Your task to perform on an android device: I wish to share the Adobe PDF Doc with Janedbwpersonatest@gmail.com since she also wants some assistance.
Image 1: 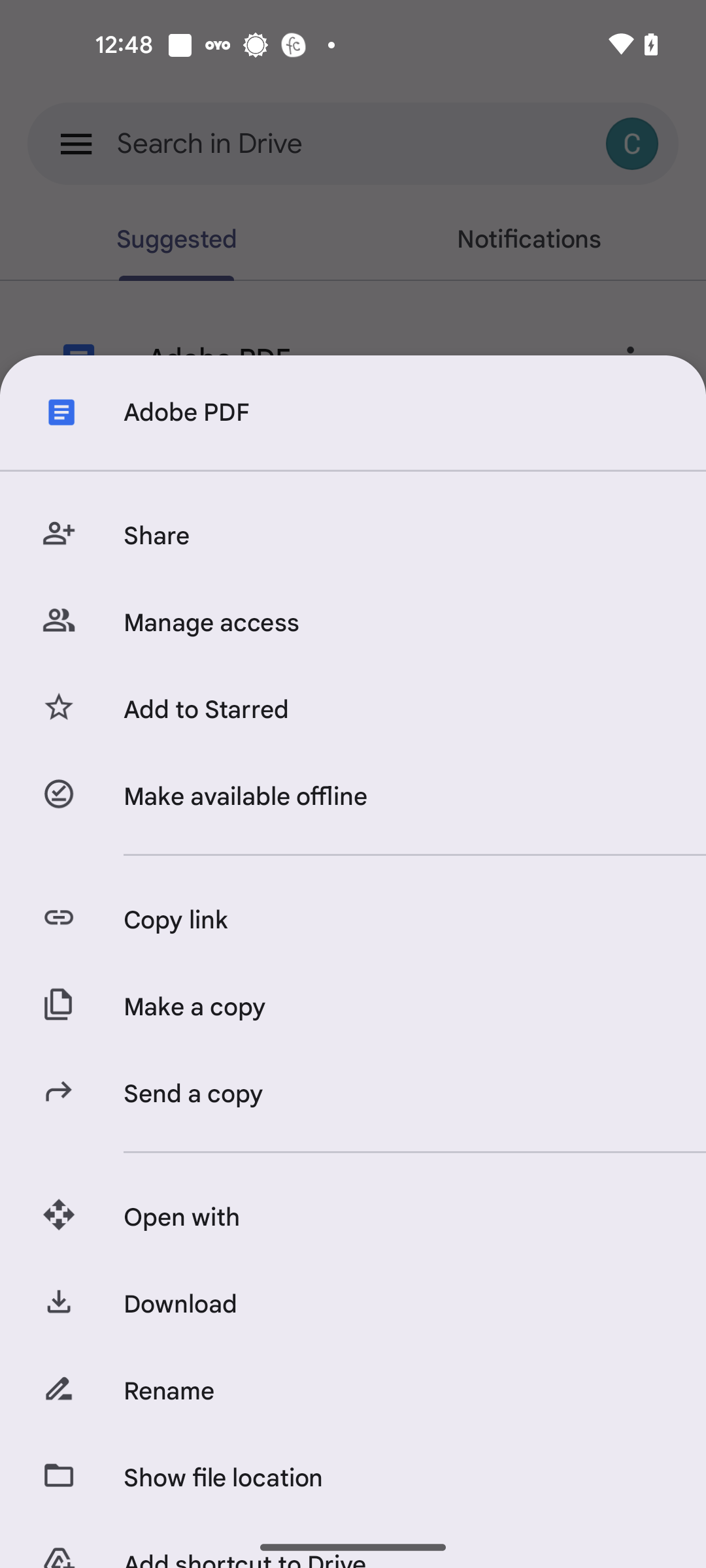
Click on the share option
Step 1: click (394, 536)
Image 2: 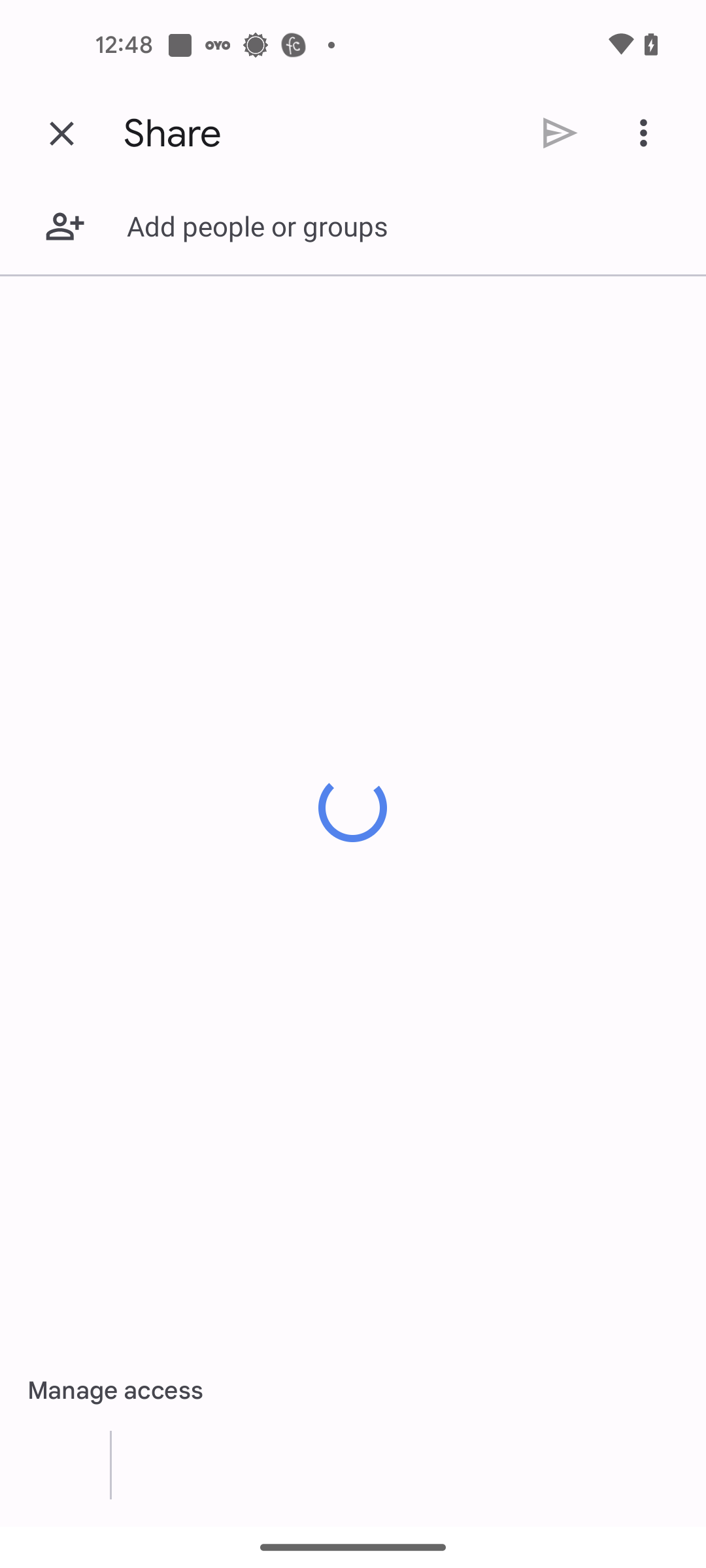
Search for email id Janedbwpersonatest@gmail.com
Step 2: wait
Image 3: 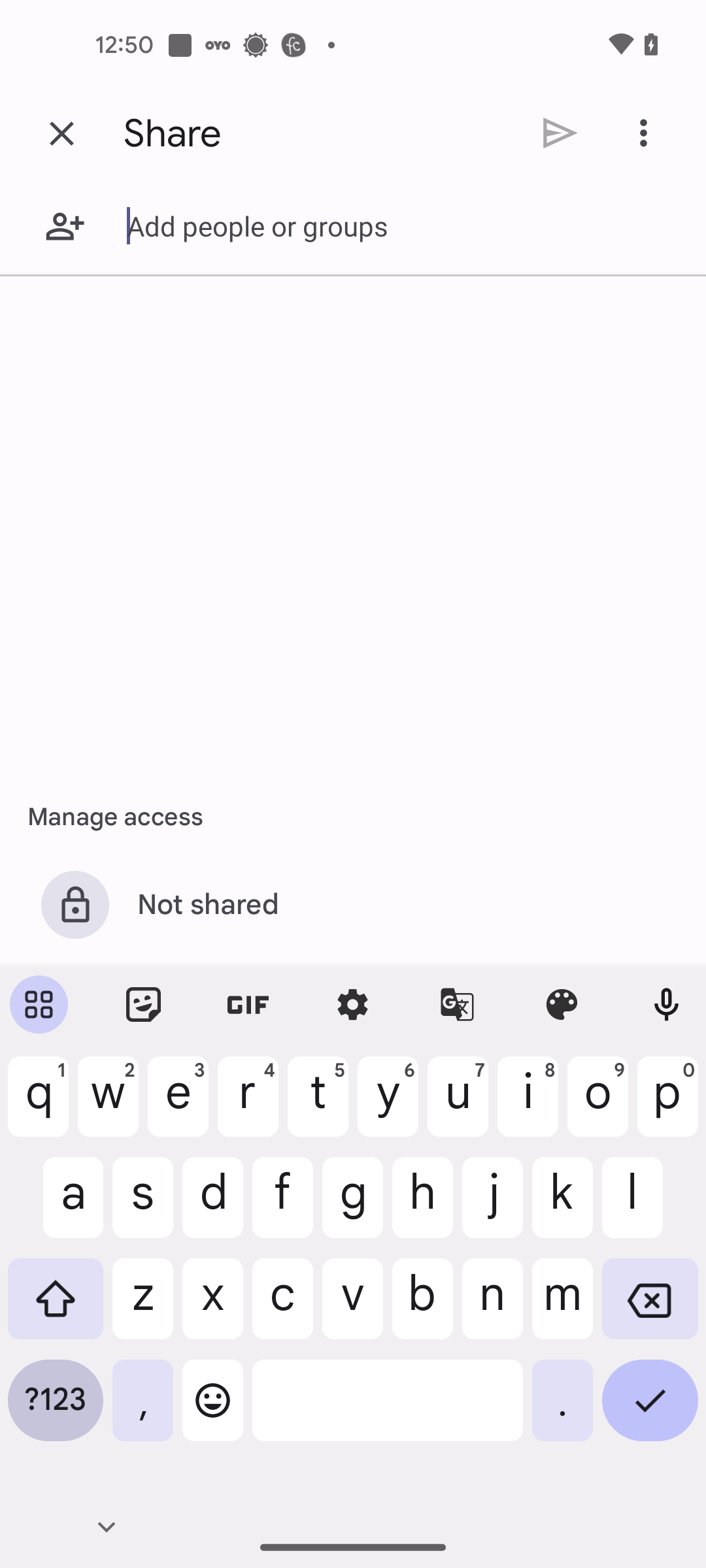
Search for email id Janedbwpersonatest@gmail.com
Step 3: type "Janedbwpersonatest@gmail.com"
Image 4: 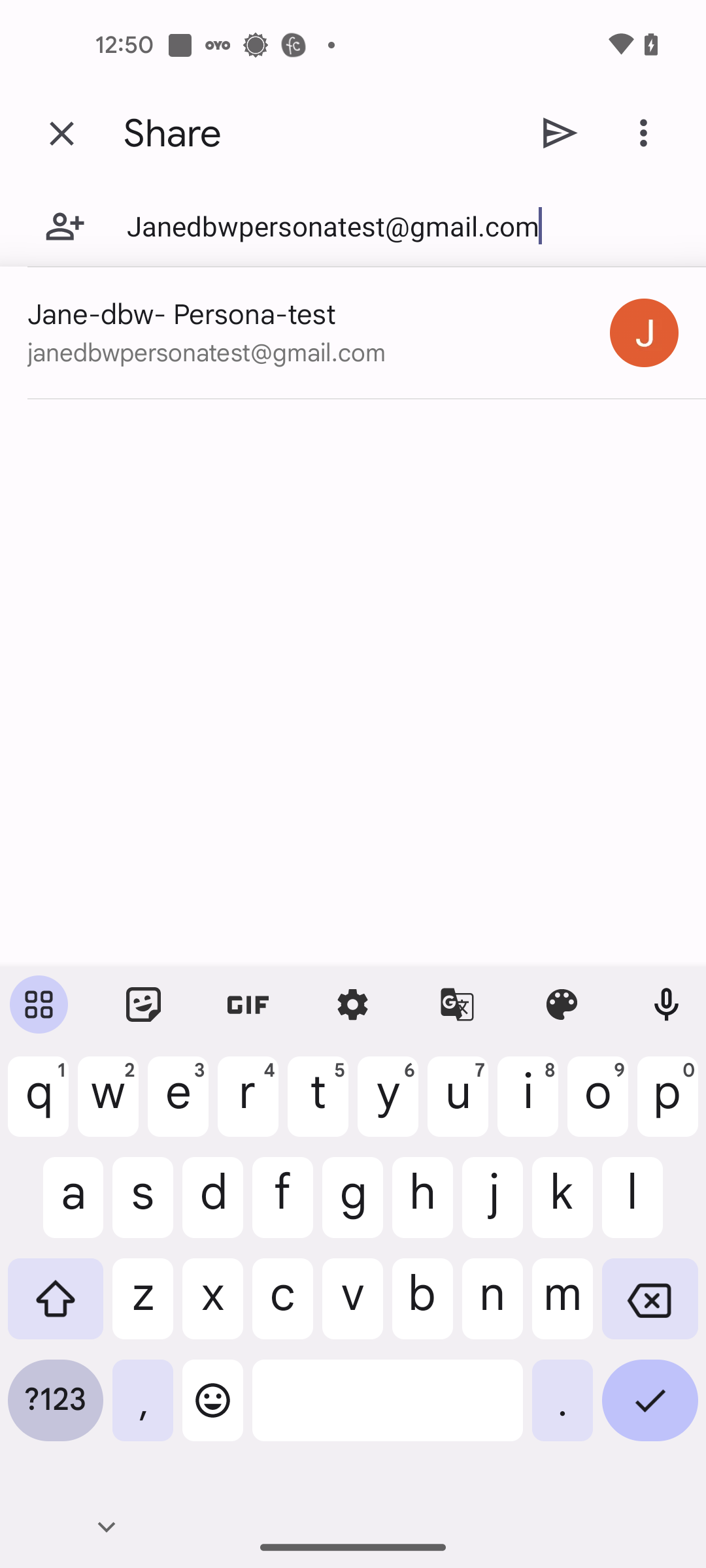
Select the suggested email id Janedbwpersonatest@gmail.com
Step 4: click (308, 315)
Image 5: 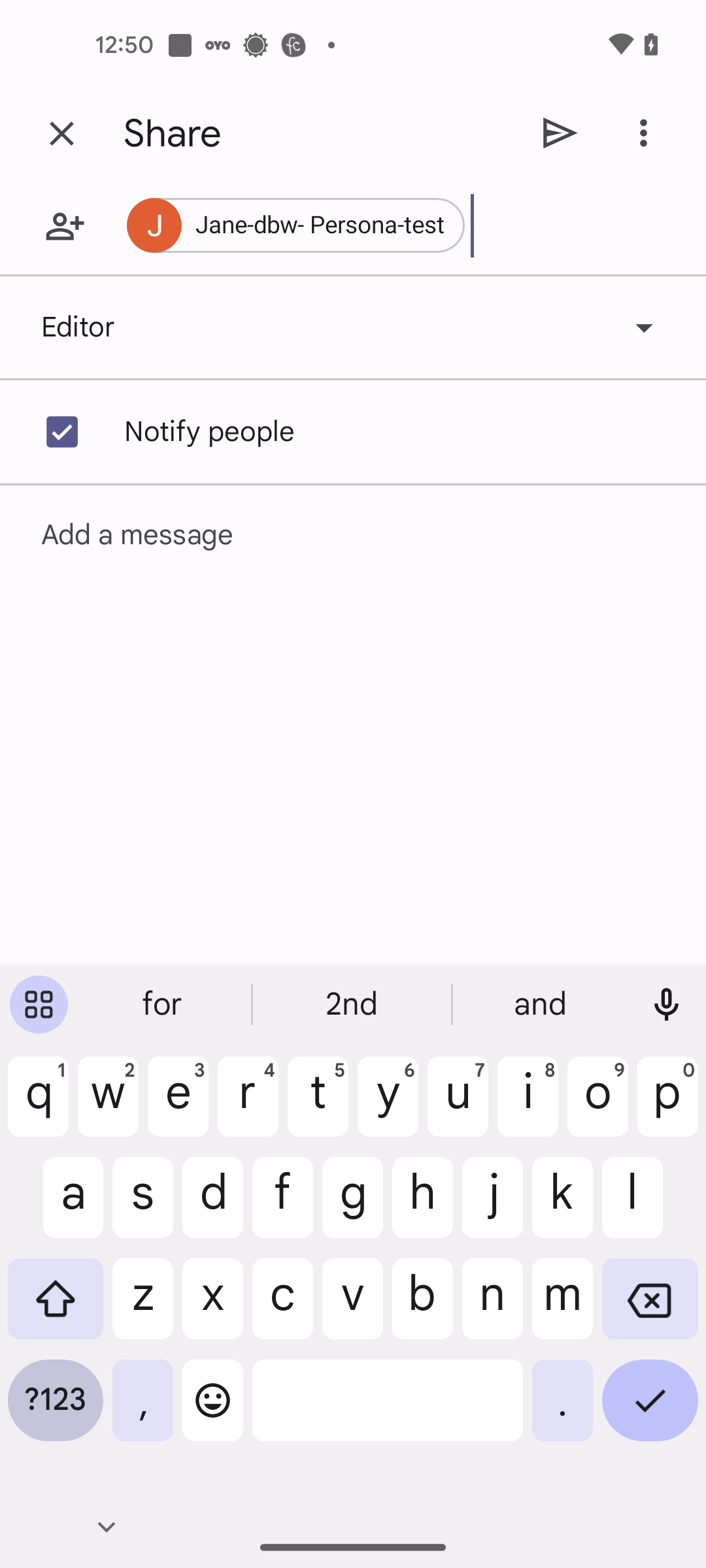
Click on the send icon
Step 5: click (560, 133)
Image 6: 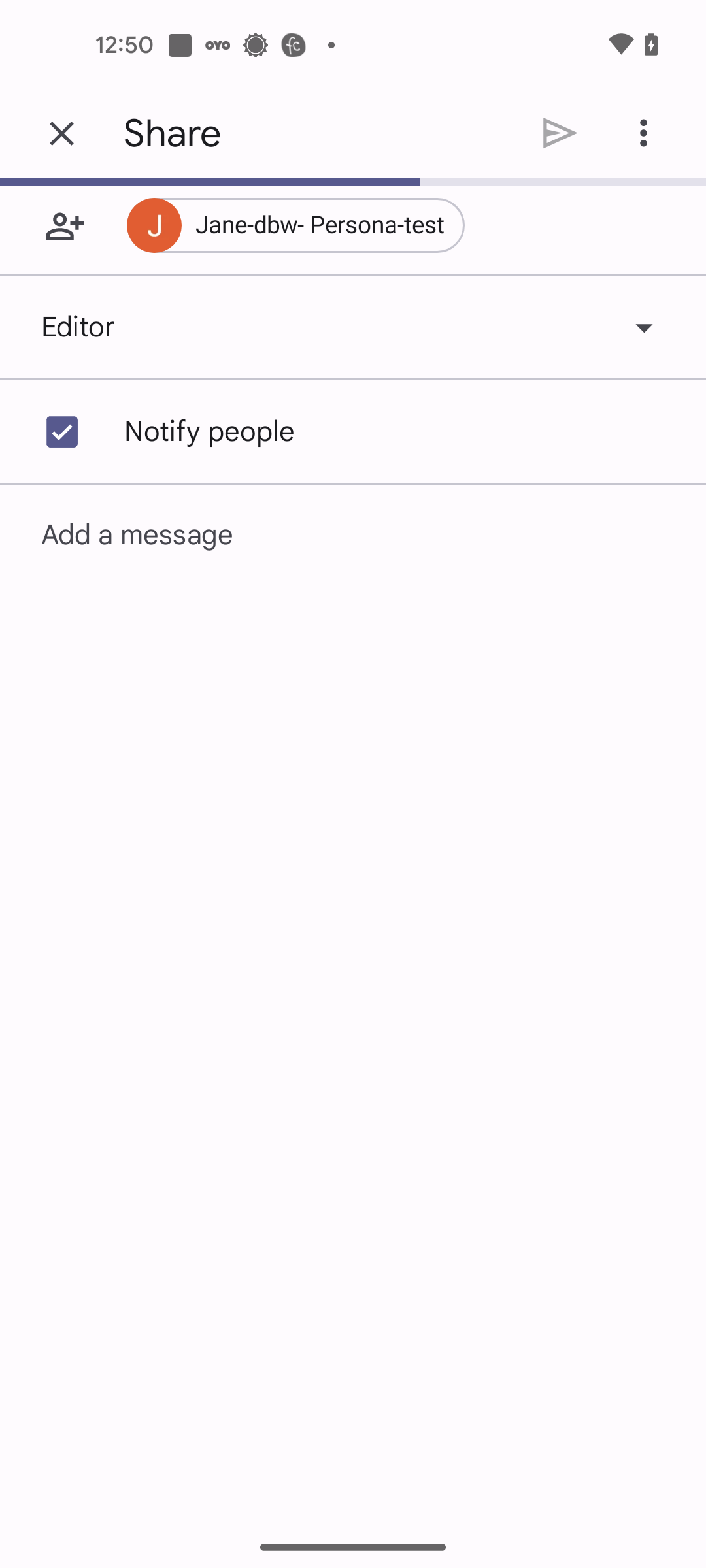
Click on the send icon
Step 6: wait